Your task to perform on an android device: Open the google slides and add the first image from the recent image in the first slide
Image 0: 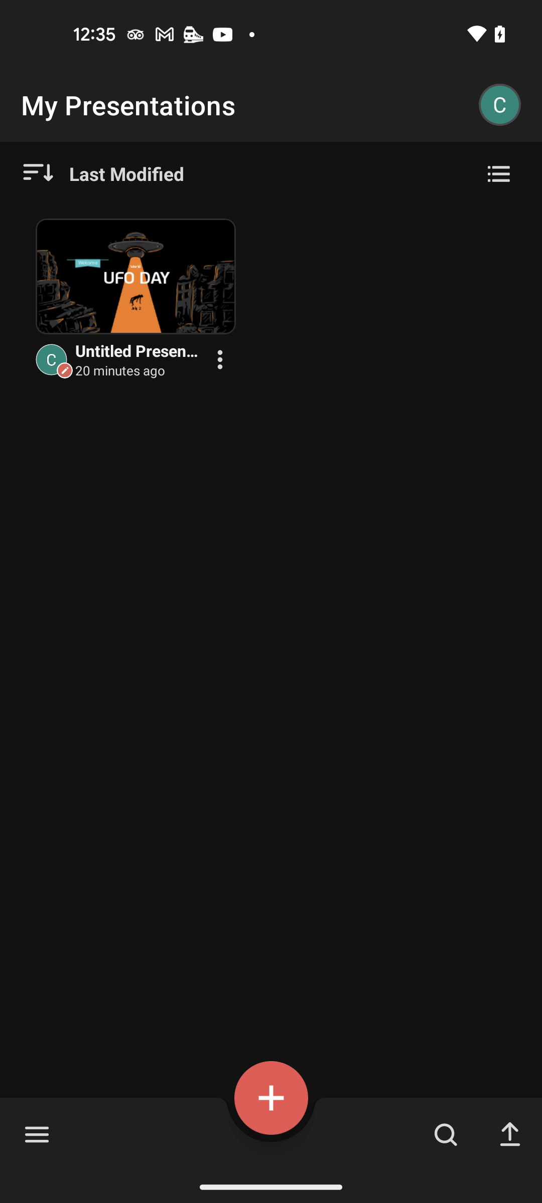
Open the google slides
Step 0: open app "Slides"
Image 1: 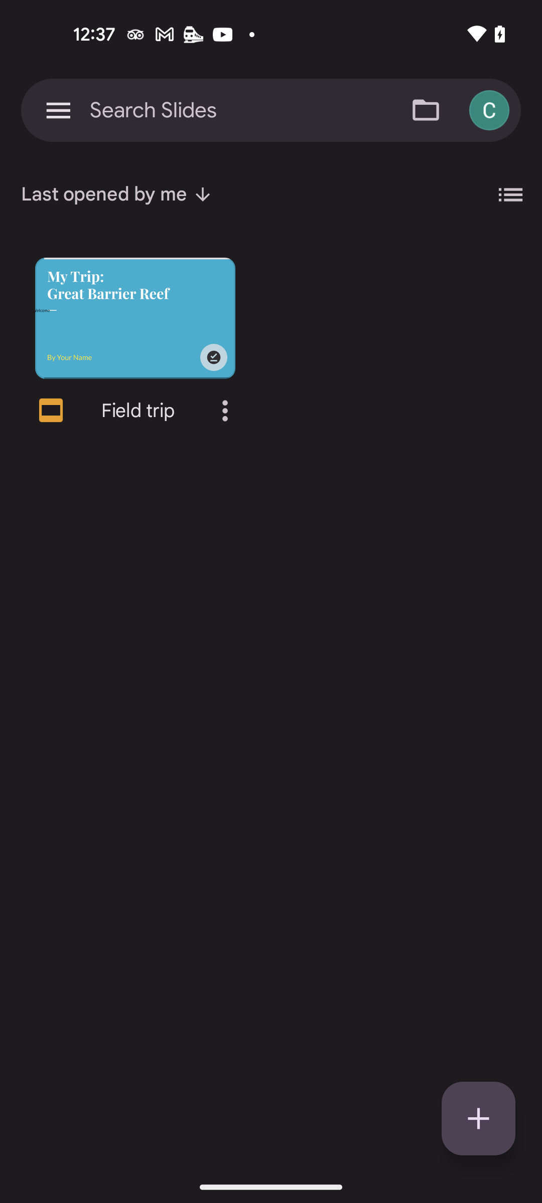
Open the Field trip file
Step 1: click (134, 318)
Image 2: 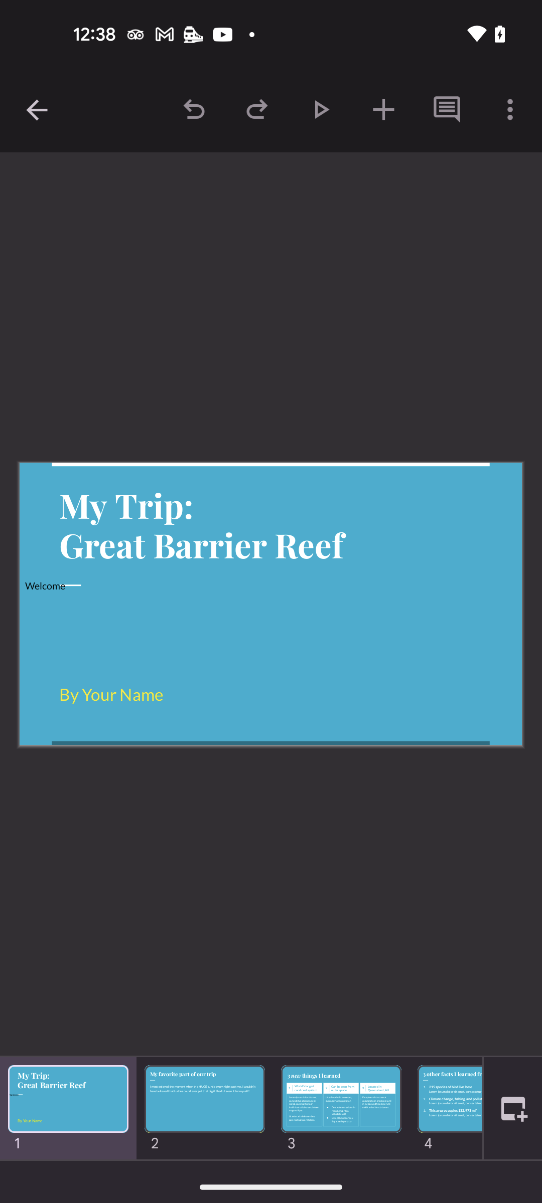
click on the plus icon at the top right side
Step 2: click (383, 109)
Image 3: 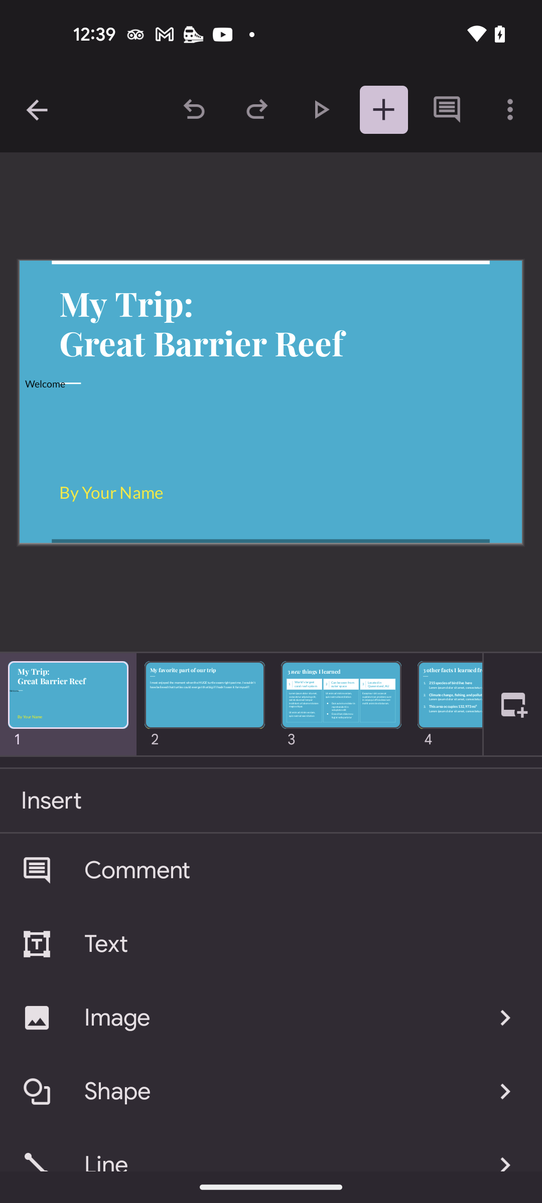
Click on Image option
Step 3: click (276, 1017)
Image 4: 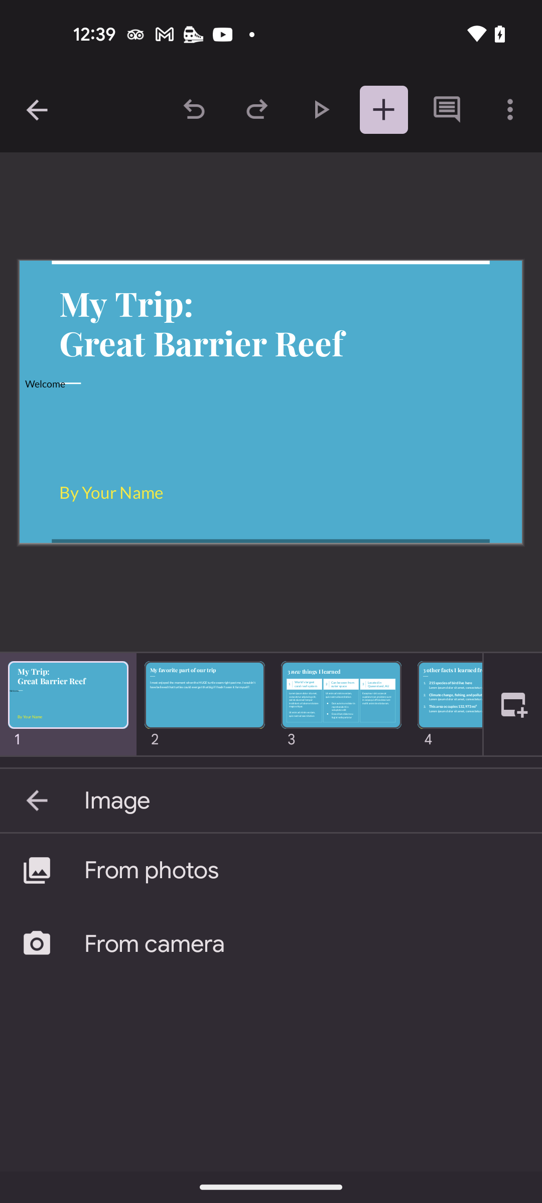
Click on the From photos option
Step 4: click (303, 870)
Image 5: 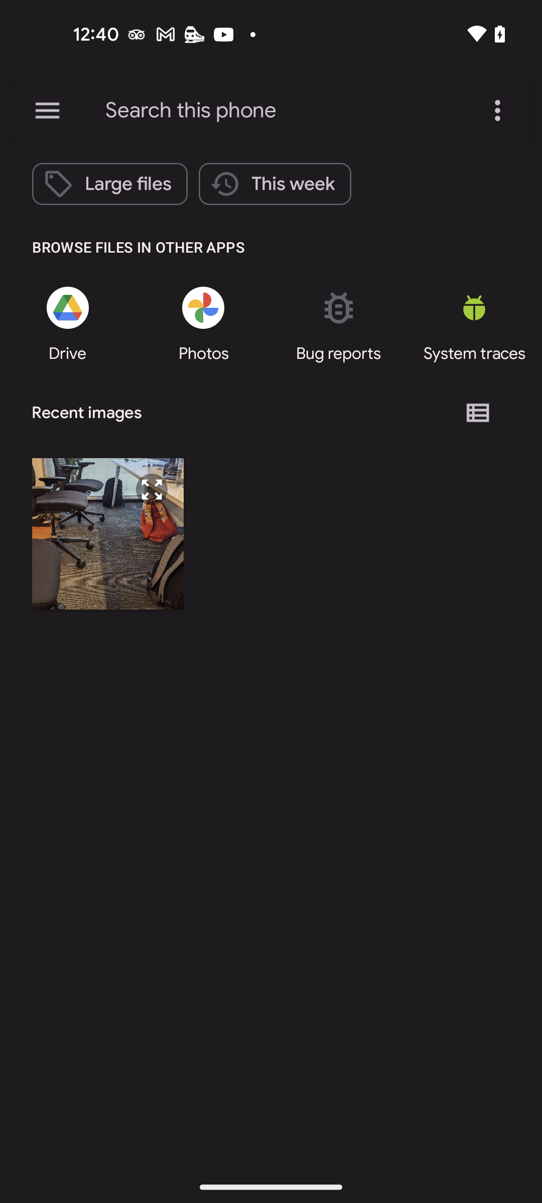
Click on First image from the recent Images
Step 5: click (107, 533)